Your task to perform on an android device: I want to Make a copy of the completeguidetod.pdf file to the Important Docs folder. 
Image 0: 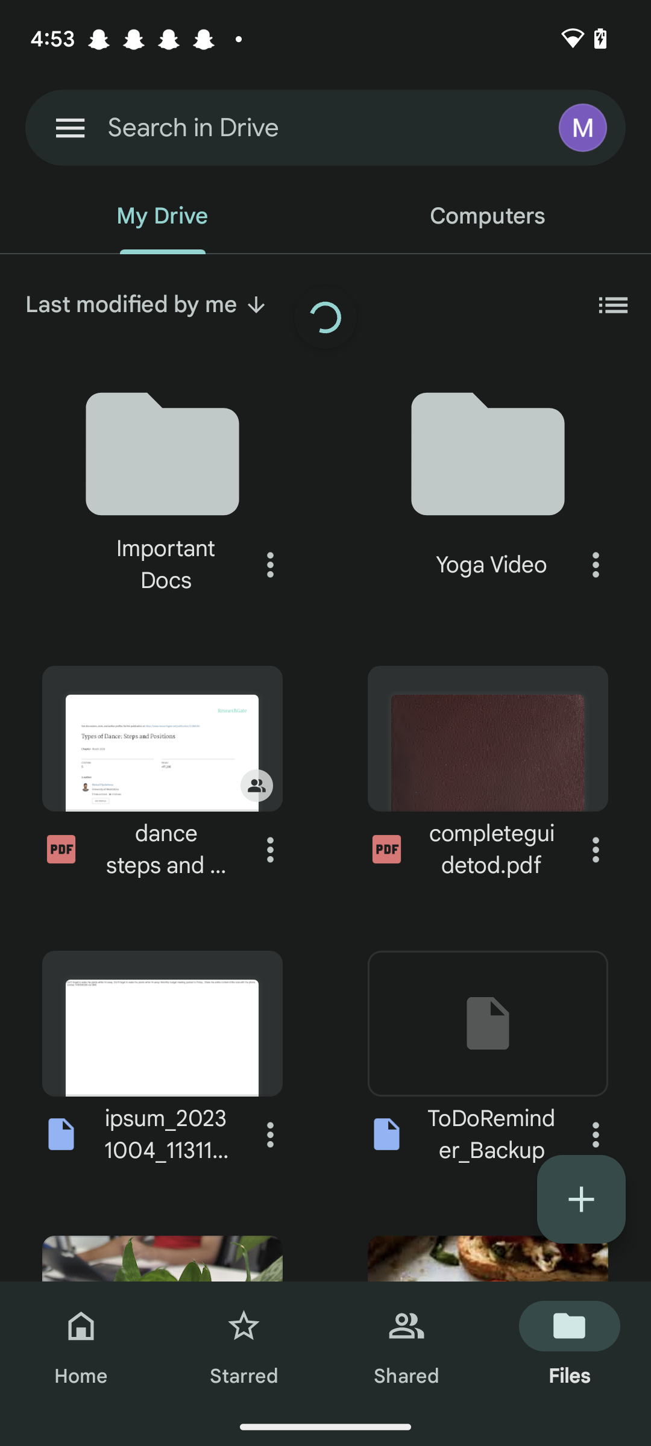
Click on the three dots icon next to the completeguidetod.pdf file
Step 0: click (596, 849)
Image 2: 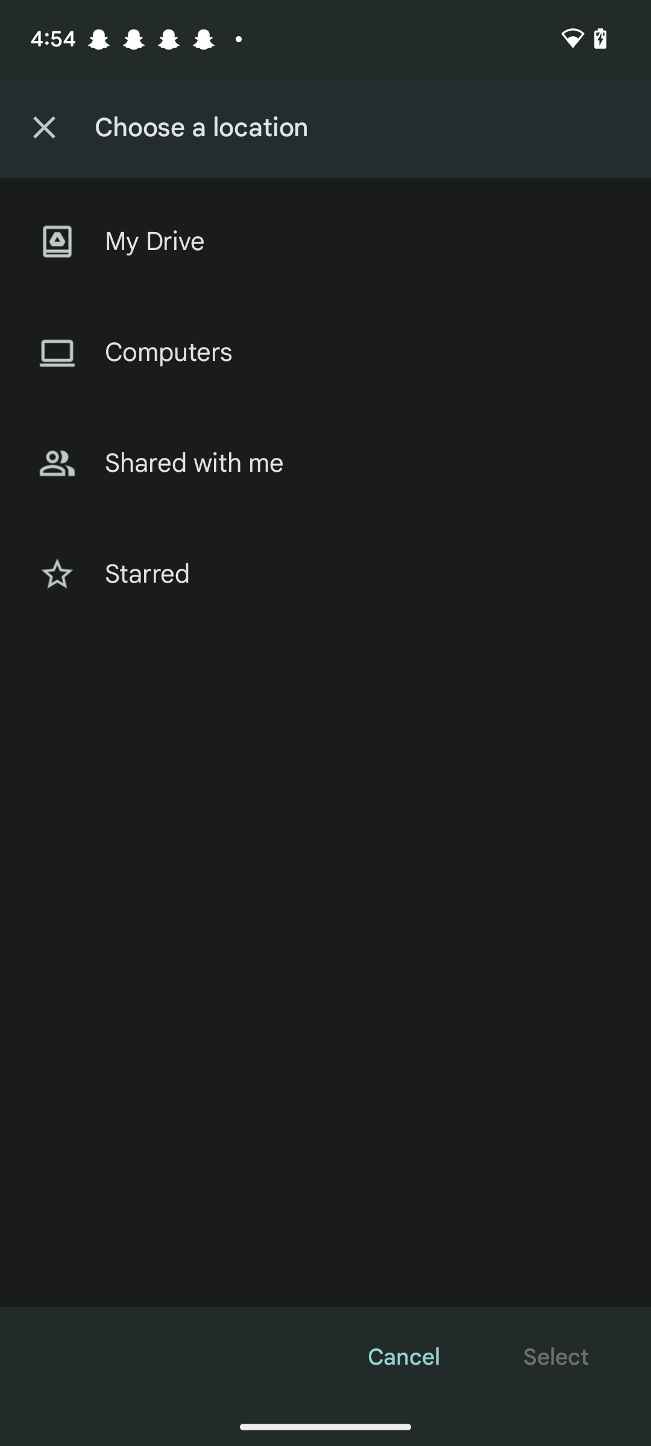
Click on the my drive section
Step 2: click (339, 242)
Image 3: 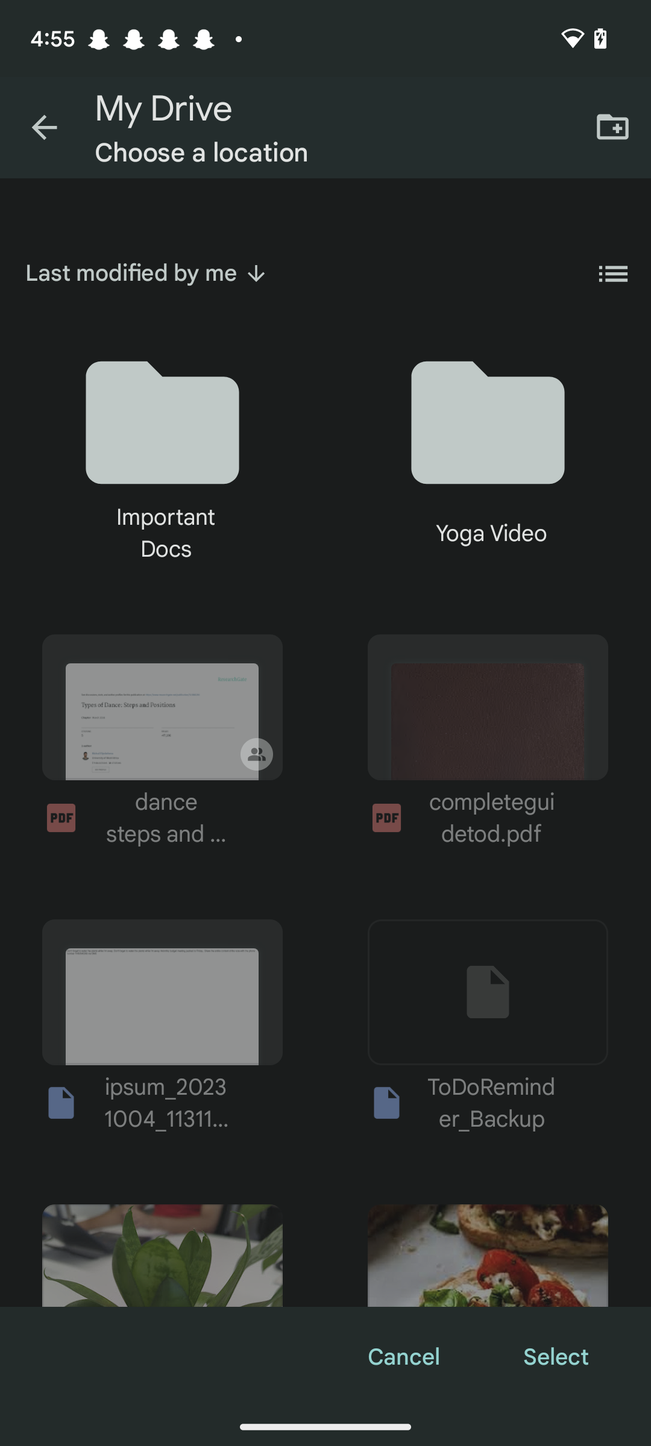
Click on the important docs folder
Step 3: click (162, 453)